Your task to perform on an android device: I'm traveling to a colleague's wedding in Brussels for the next fifteen days, therefore I'm going to use the Immovlan app to discover a one-bedroom apartment that won't cost more than two thousand euros.
Image 0: 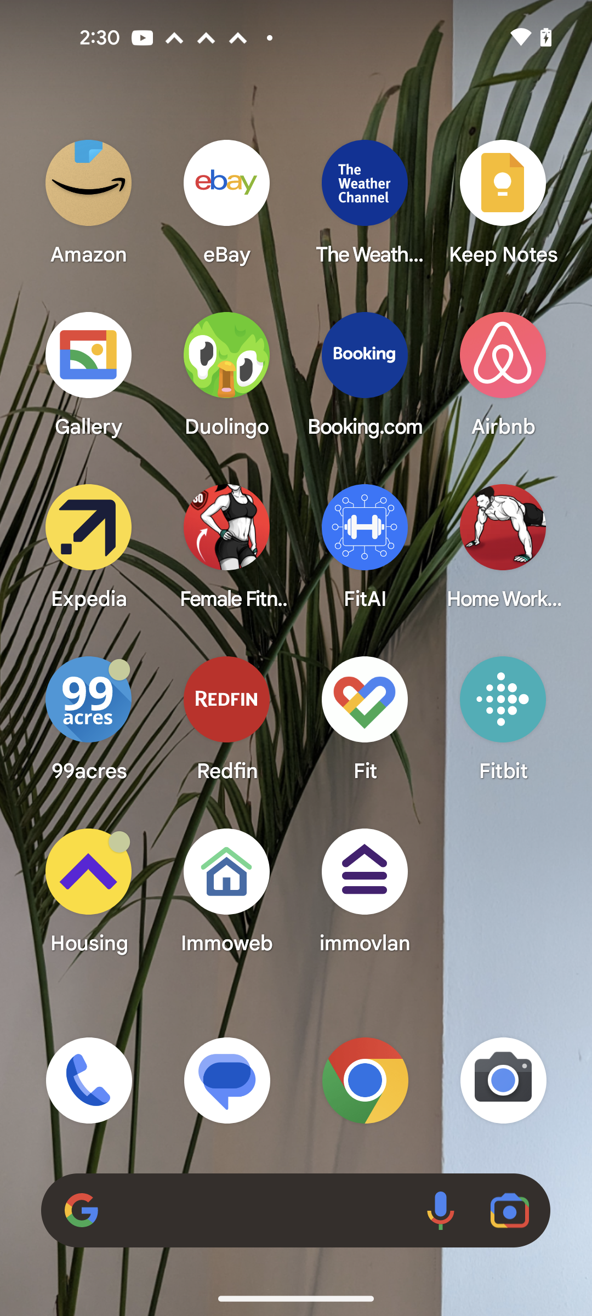
Open the immovlan app
Step 0: open app "immovlan"
Image 1: 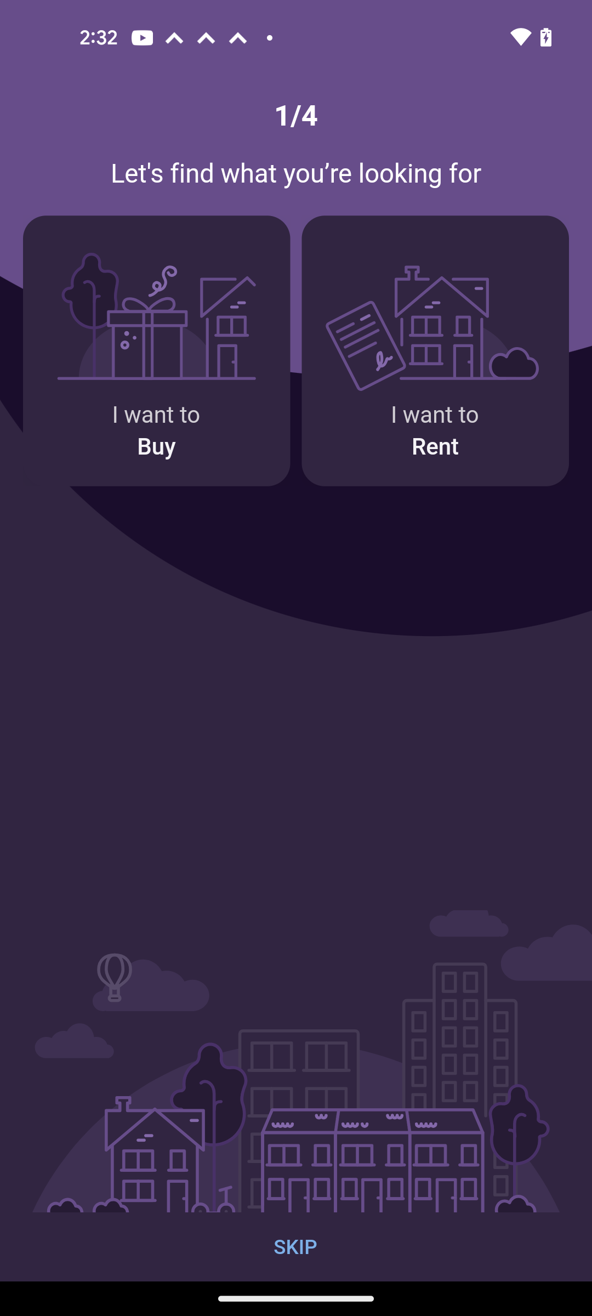
Tap on the I want to rent option
Step 1: click (435, 350)
Image 2: 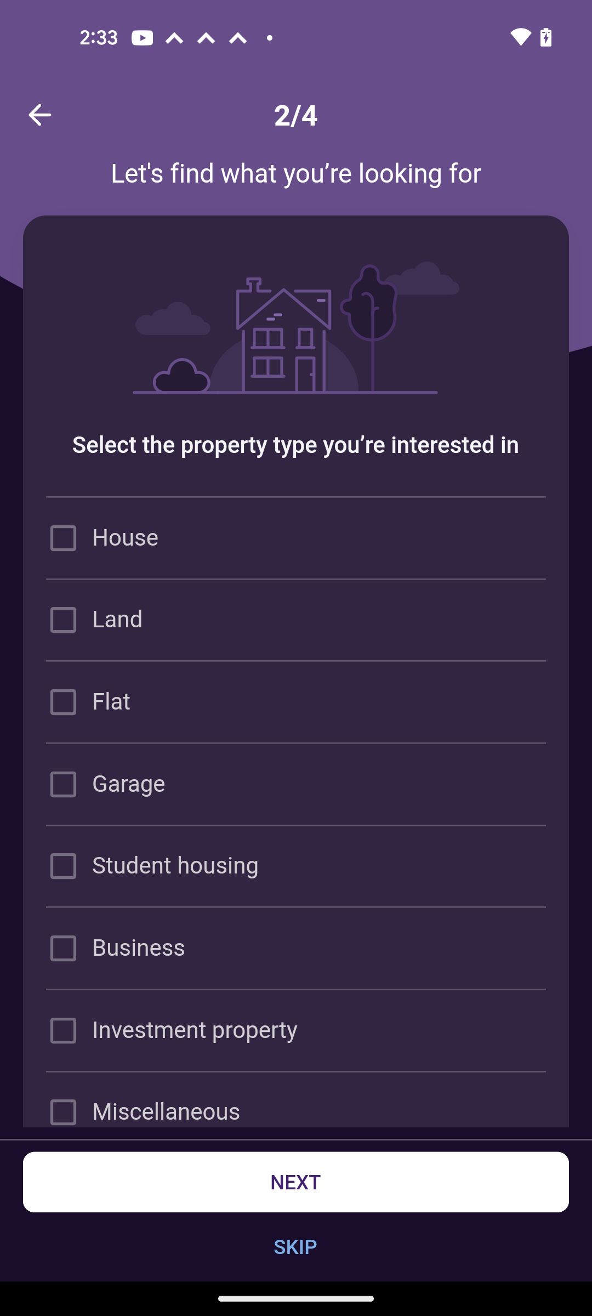
Select the flat option
Step 2: click (296, 702)
Image 3: 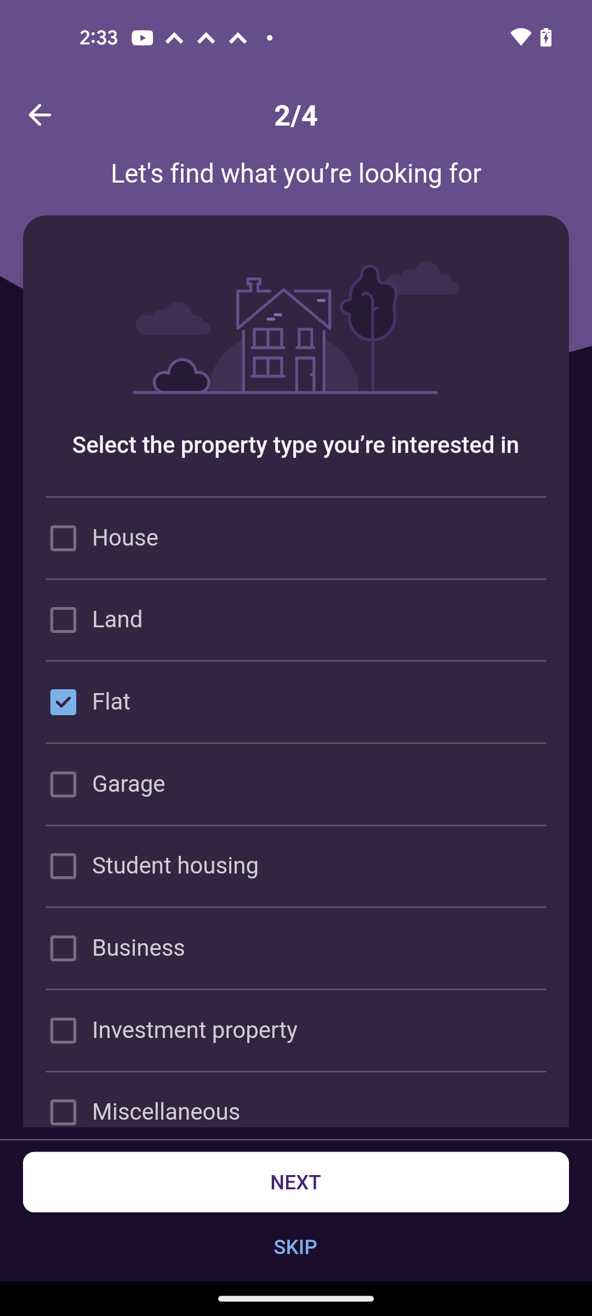
Tap on the next button at the bottom of the screen
Step 3: click (296, 1182)
Image 4: 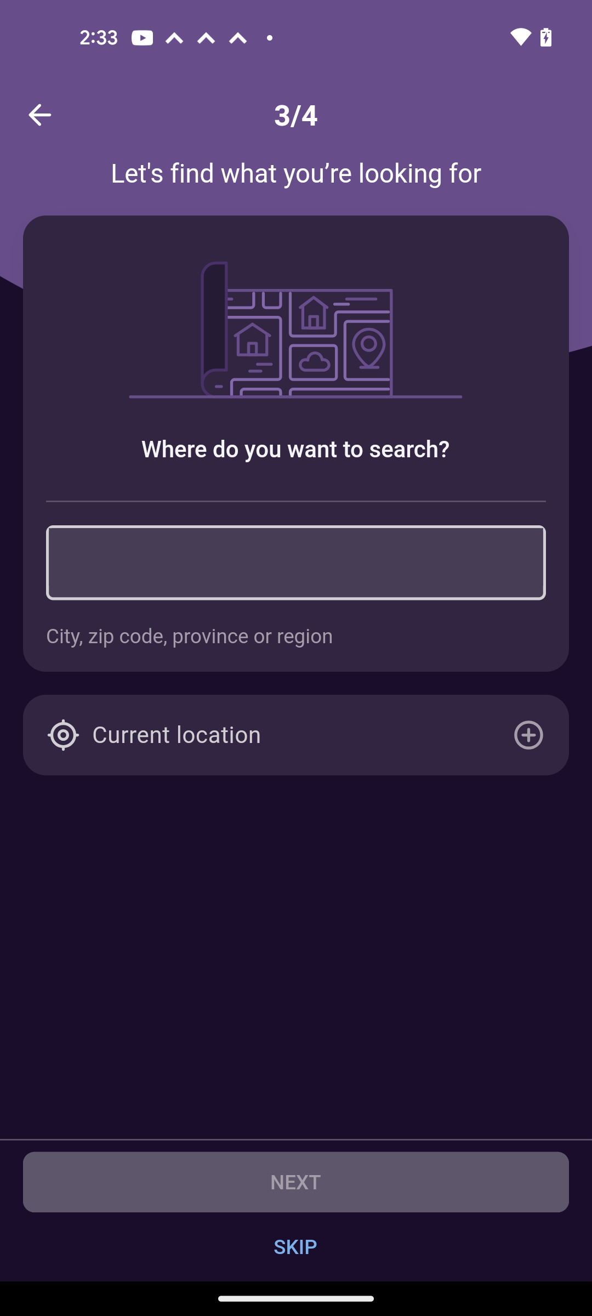
Tap on the location search bar
Step 4: click (296, 562)
Image 5: 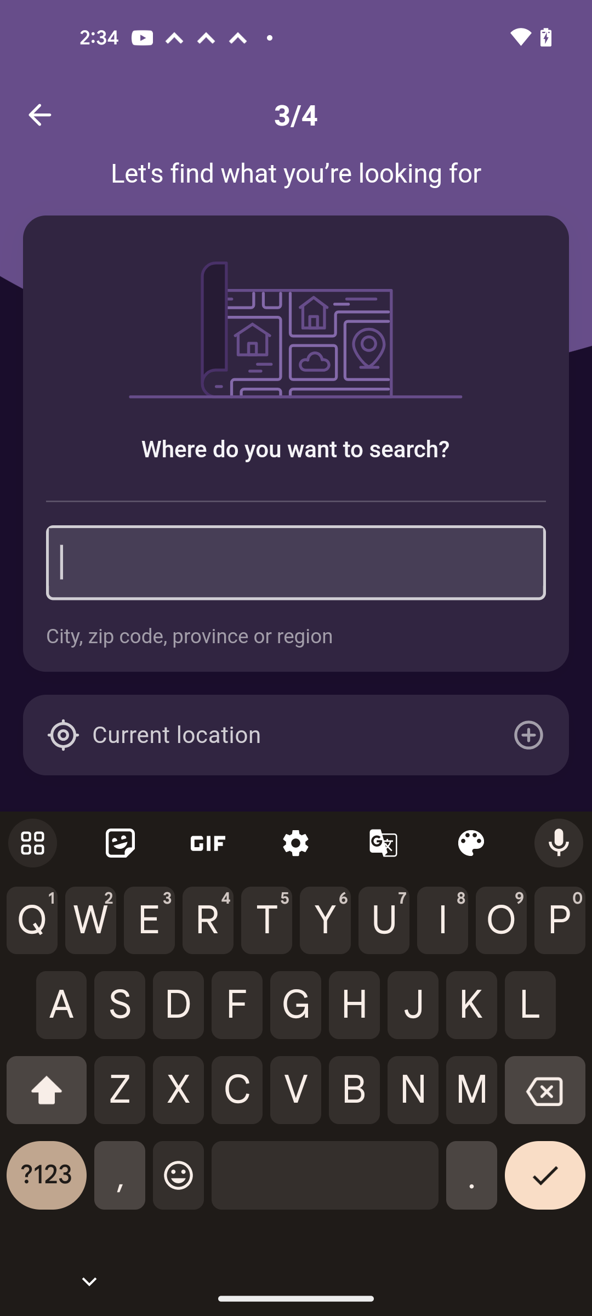
Search the location to Brussels
Step 5: type "Brussels"
Image 6: 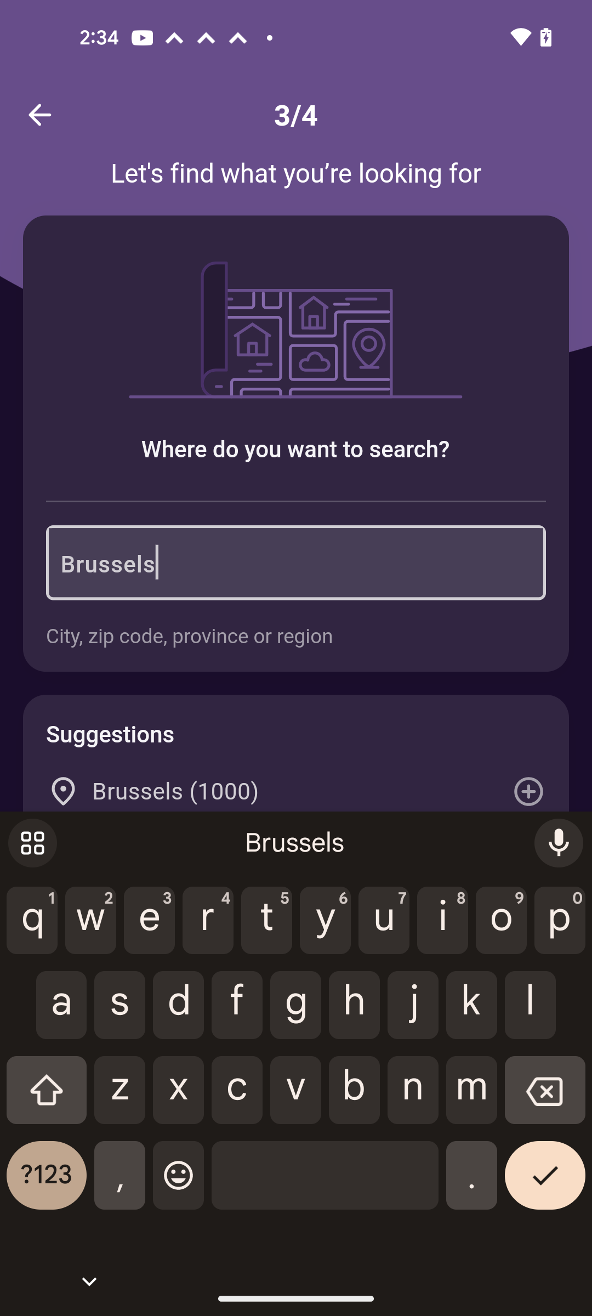
Select the search result
Step 6: click (296, 791)
Image 7: 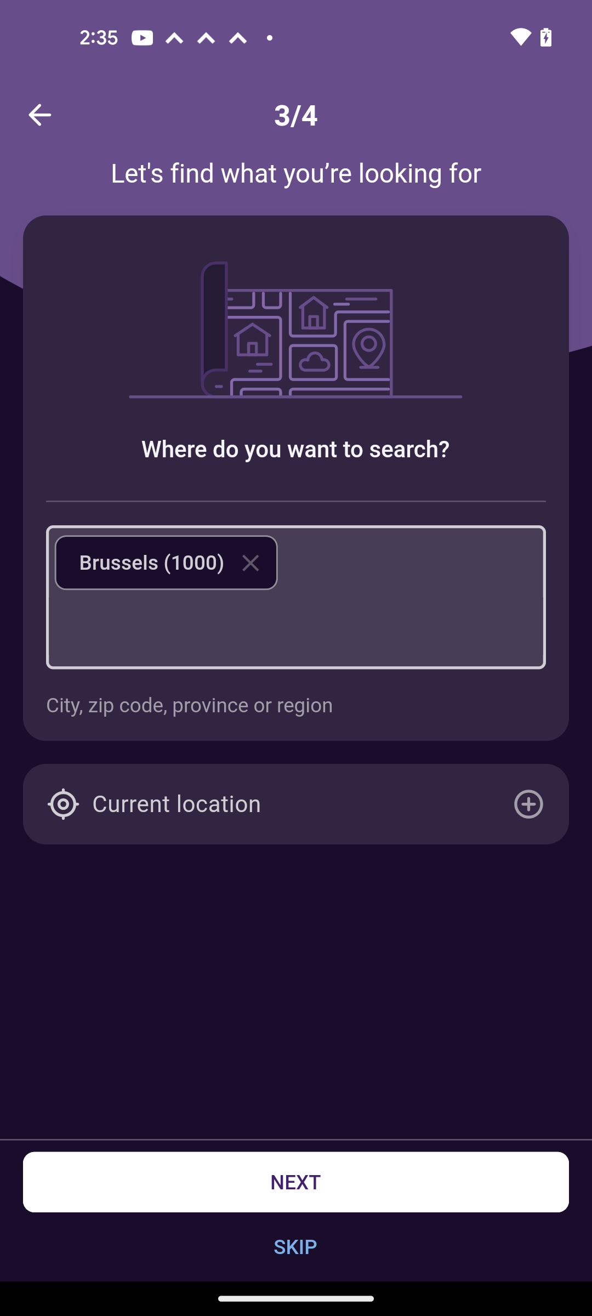
Tap on the next button at the bottom of the screen
Step 7: click (296, 1182)
Image 8: 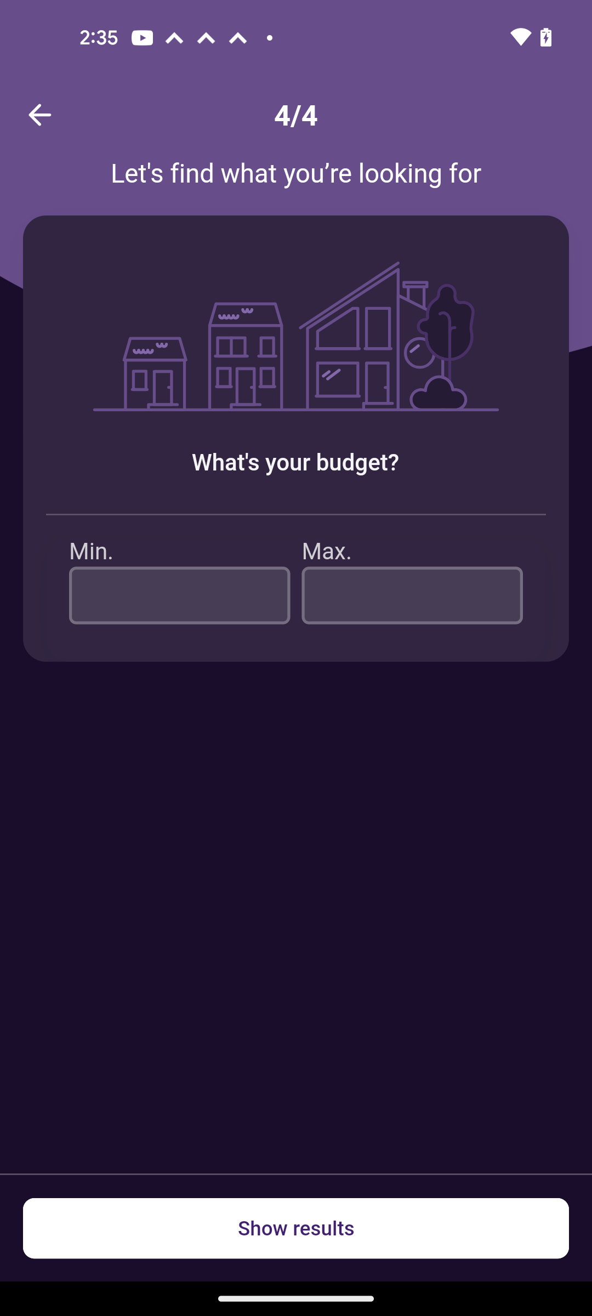
Type the minimum price to 1000euro
Step 8: type "1000"
Image 9: 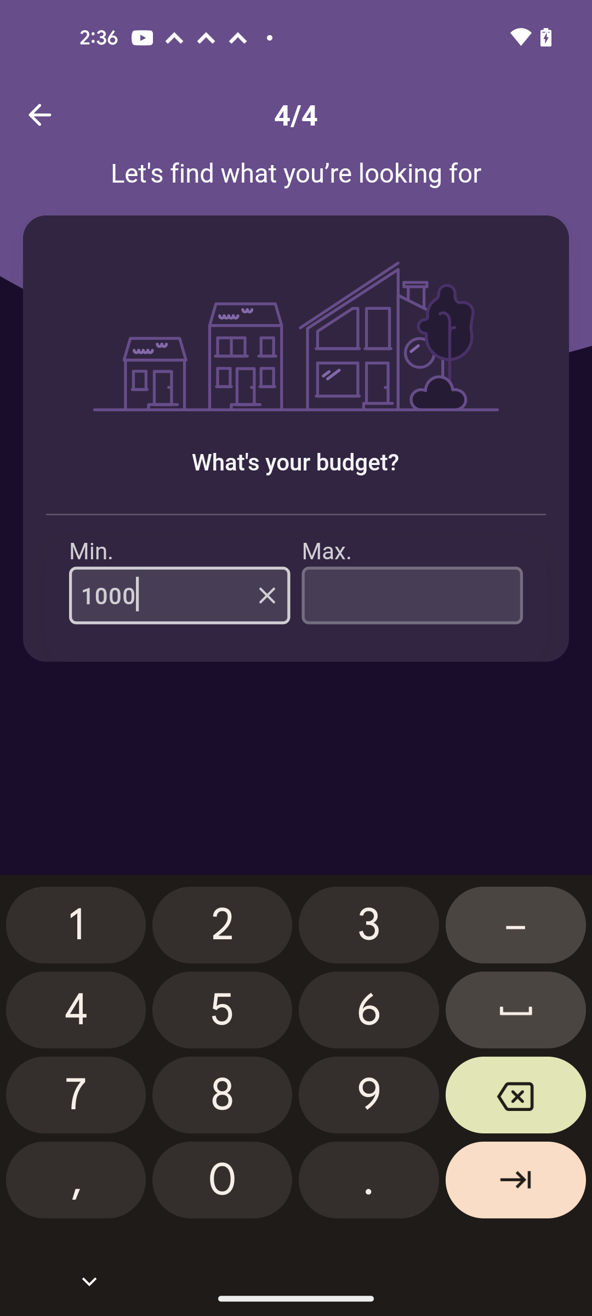
Tap on the max box
Step 9: click (412, 595)
Image 10: 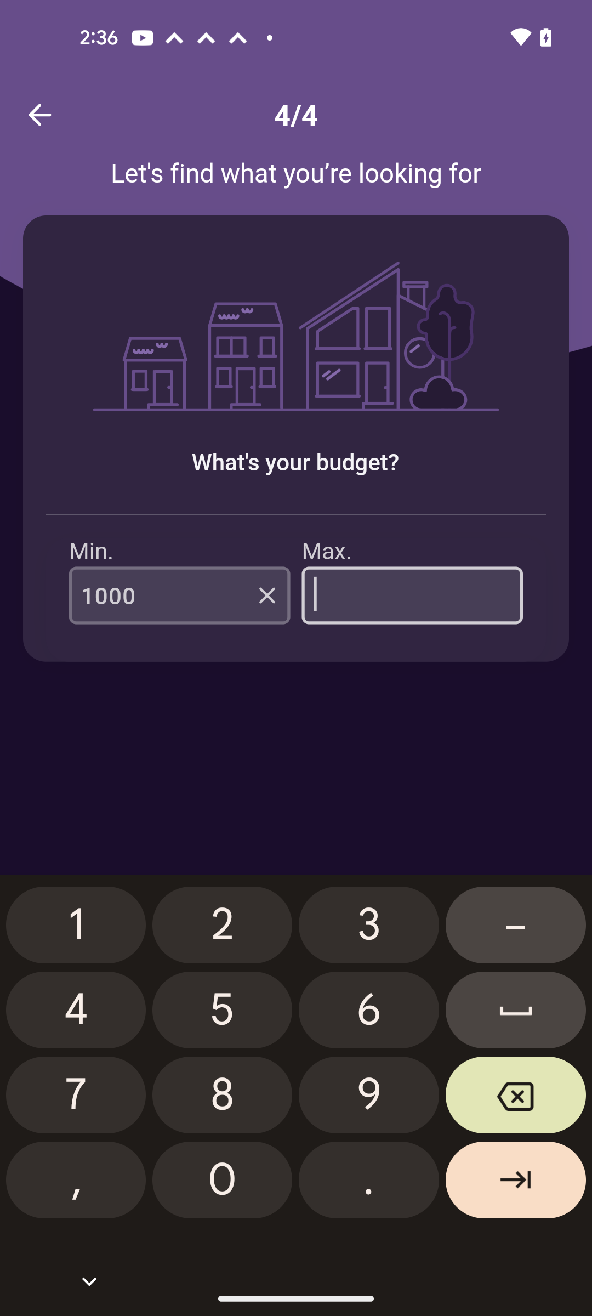
Type the maximum price to 2000 euro
Step 10: type "2000"
Image 11: 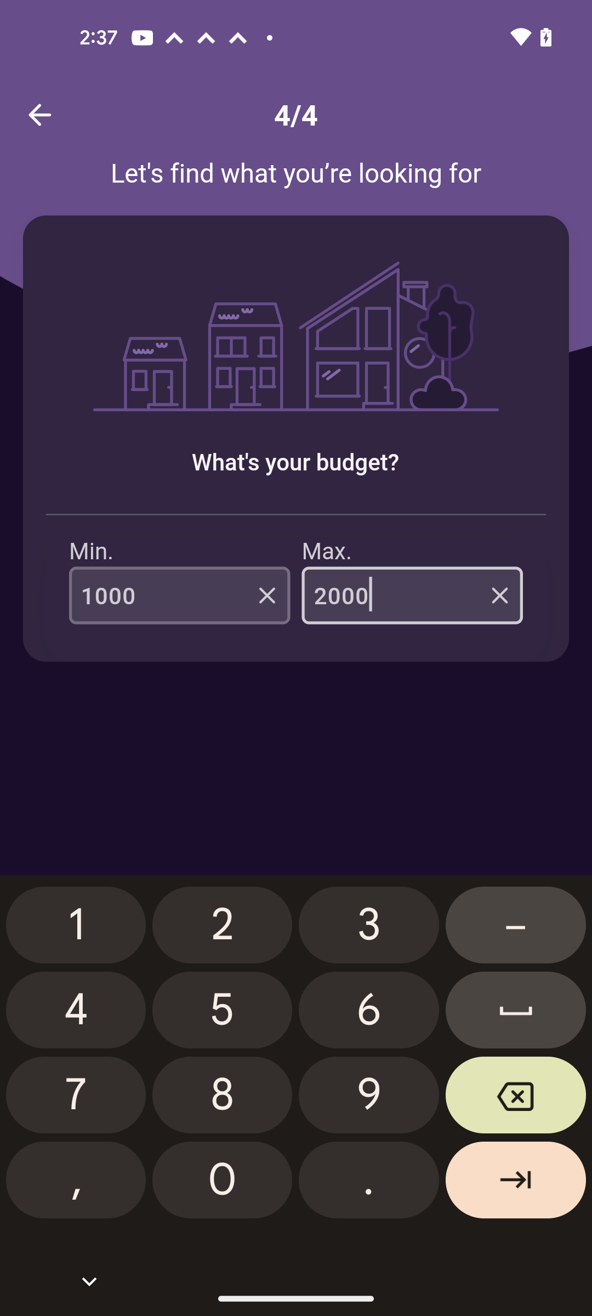
Tap on the next arrow icon at the bottom right corner of the screen
Step 11: click (516, 1184)
Image 12: 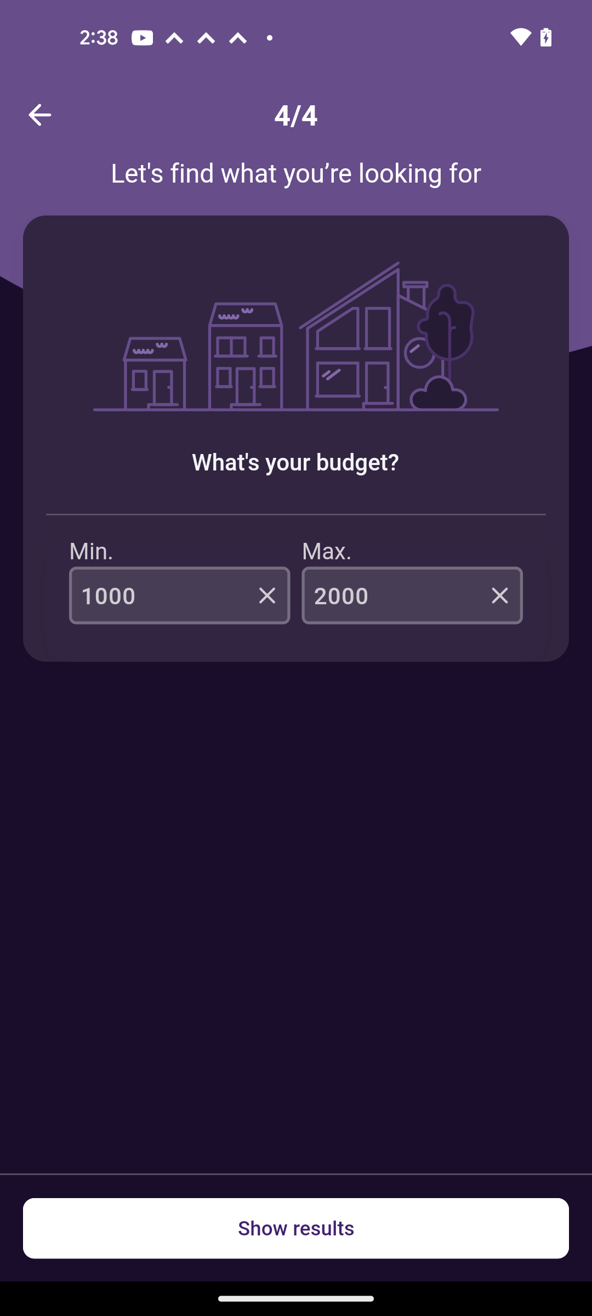
Tap on the show results button at the bottom of the screen
Step 12: click (296, 1228)
Image 13: 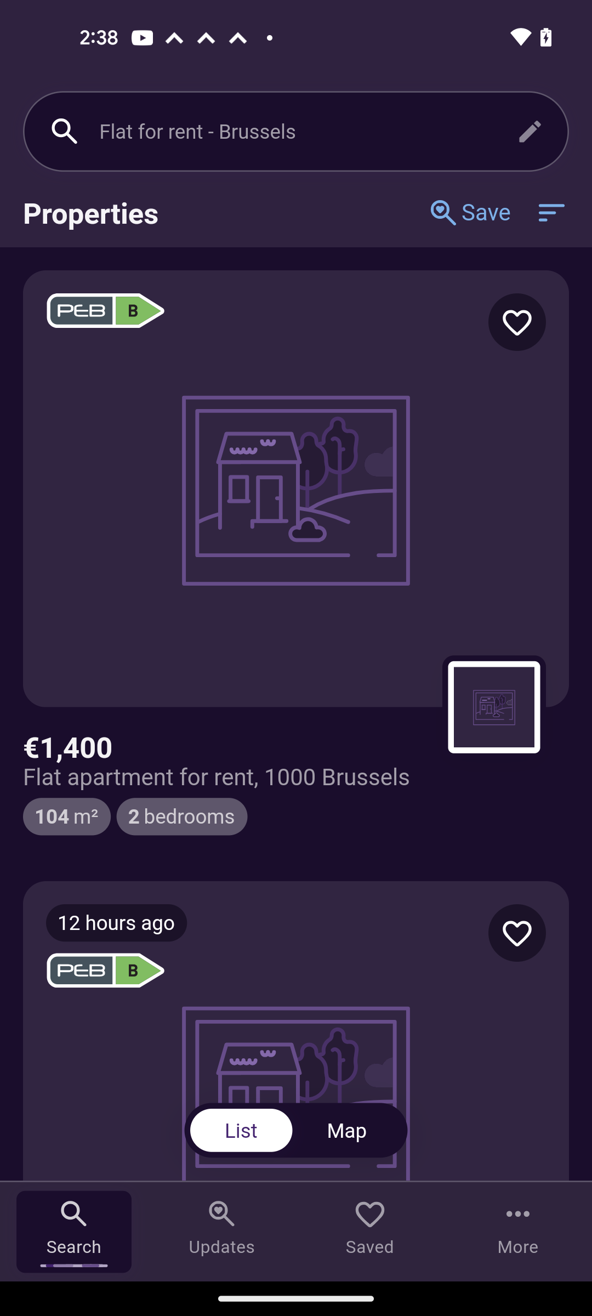
Tap on the show results button at the bottom of the screen
Step 13: wait